Your task to perform on an android device: To read the book more comfortably on the Google Play Books app, I would like to change the viewing theme to white.
Image 0: 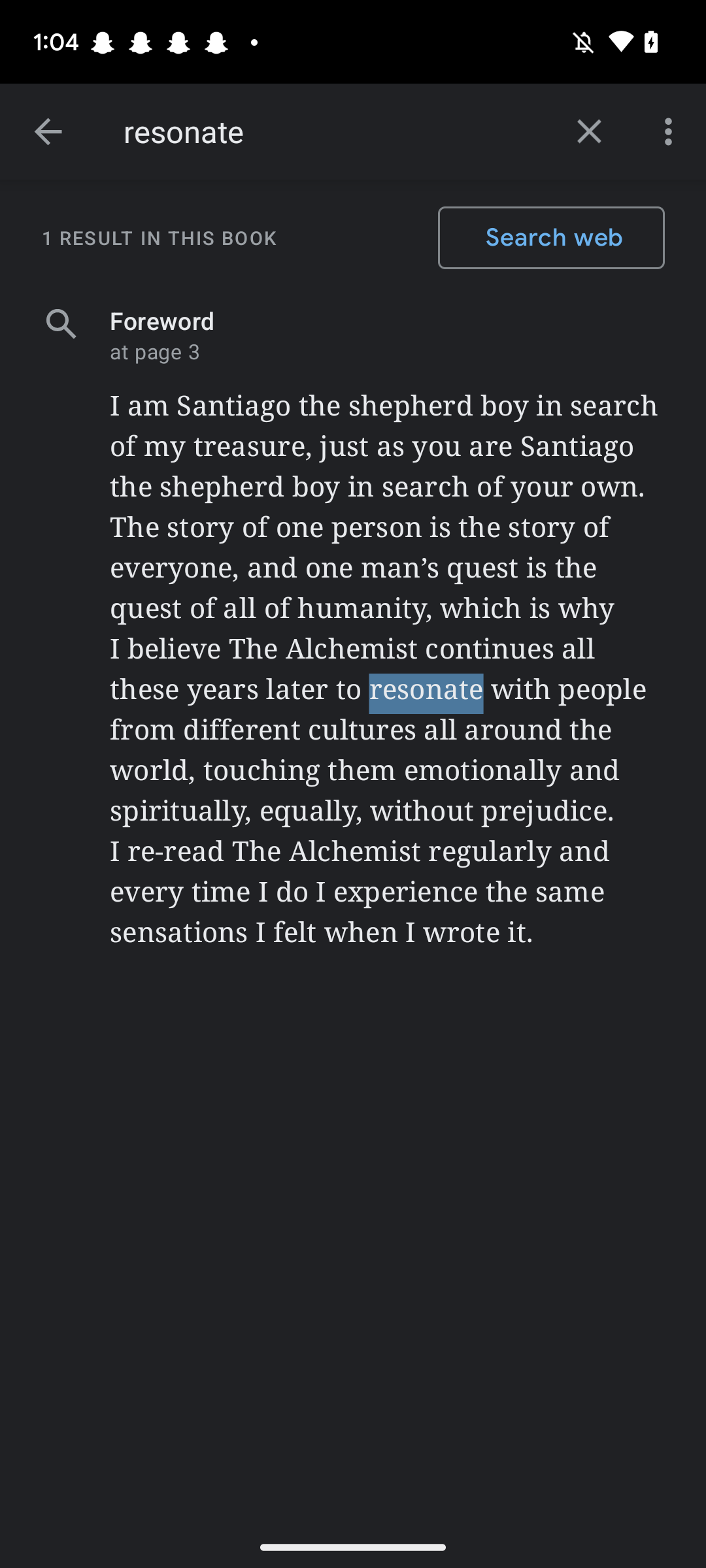
Go back to the previous page
Step 0: press back button
Image 1: 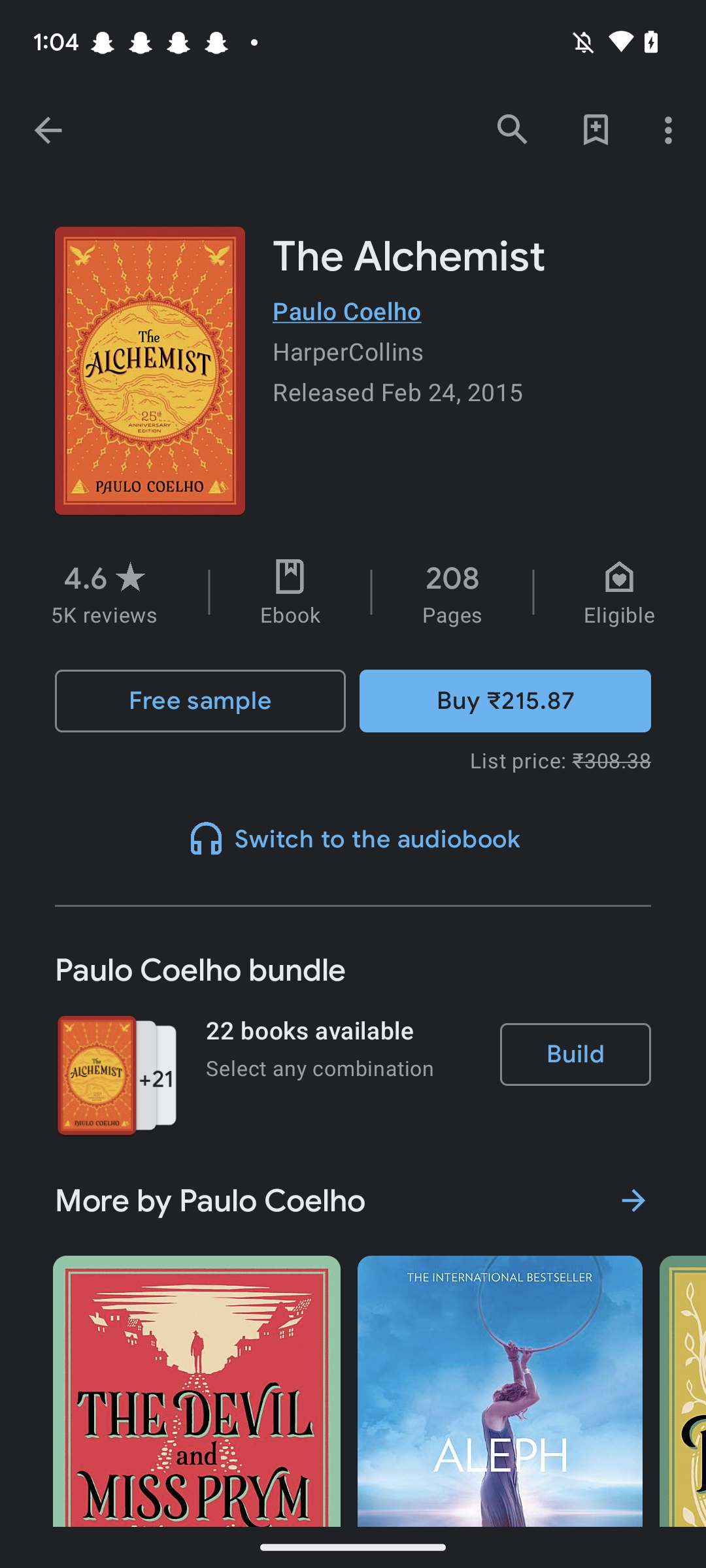
Click on the free sample
Step 1: click (200, 700)
Image 2: 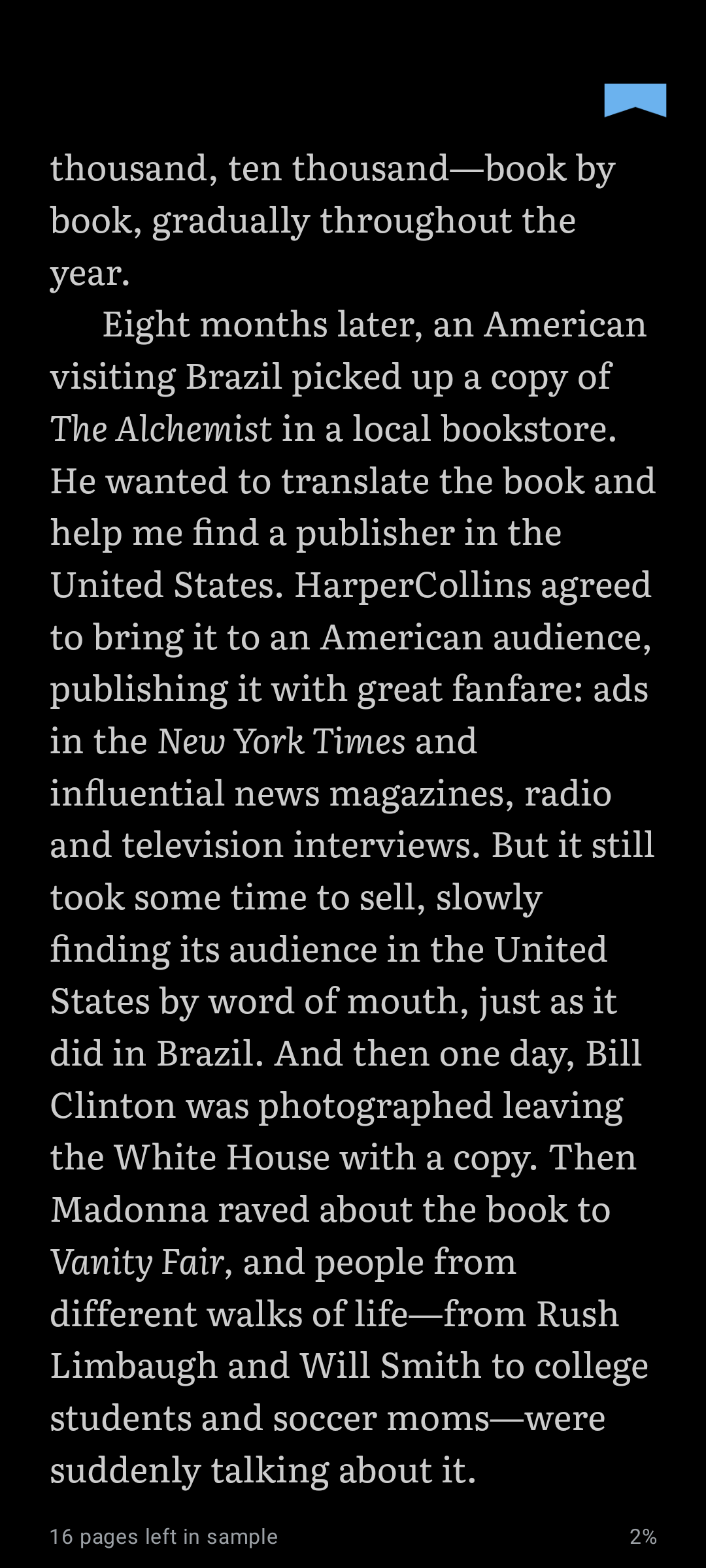
Click on the screen
Step 2: click (353, 825)
Image 3: 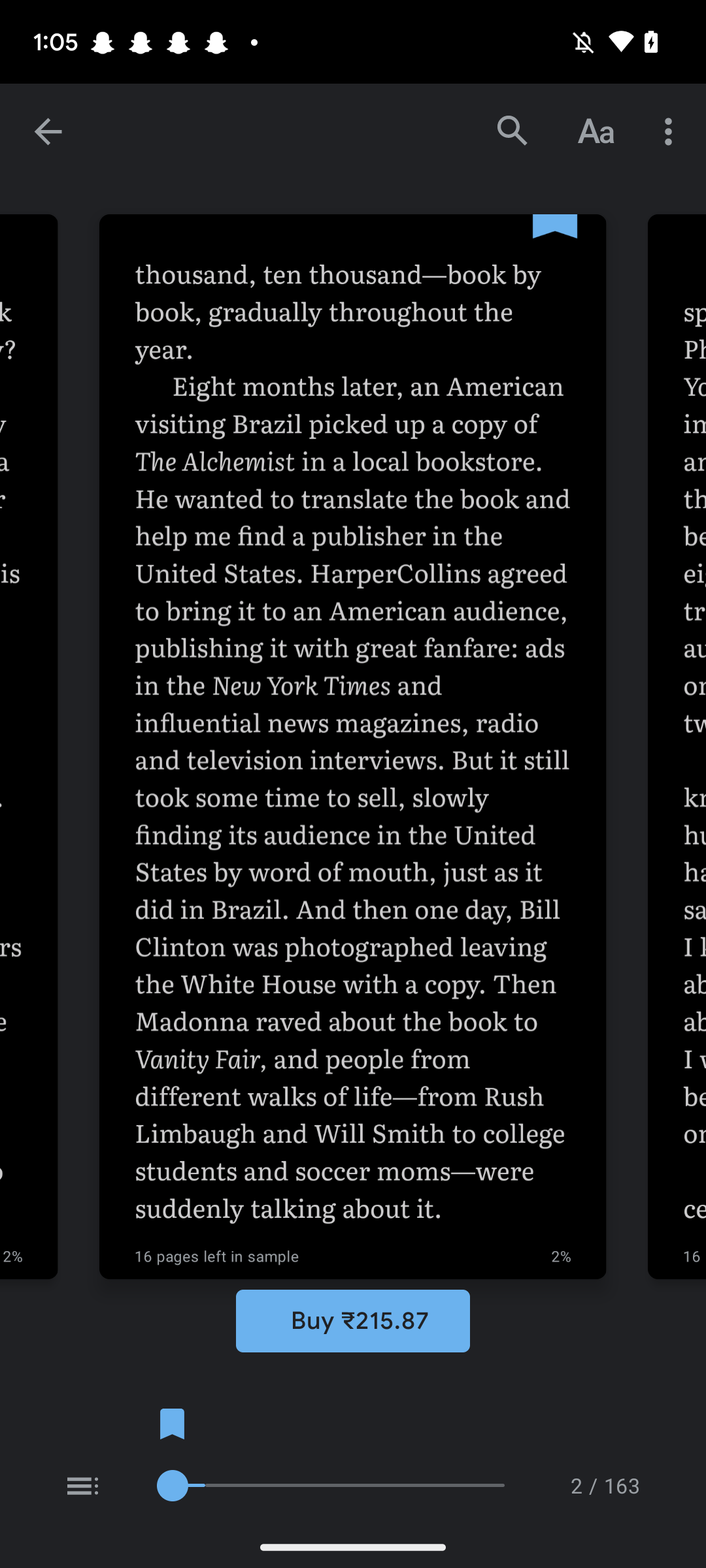
Click on the font icon
Step 3: click (596, 131)
Image 4: 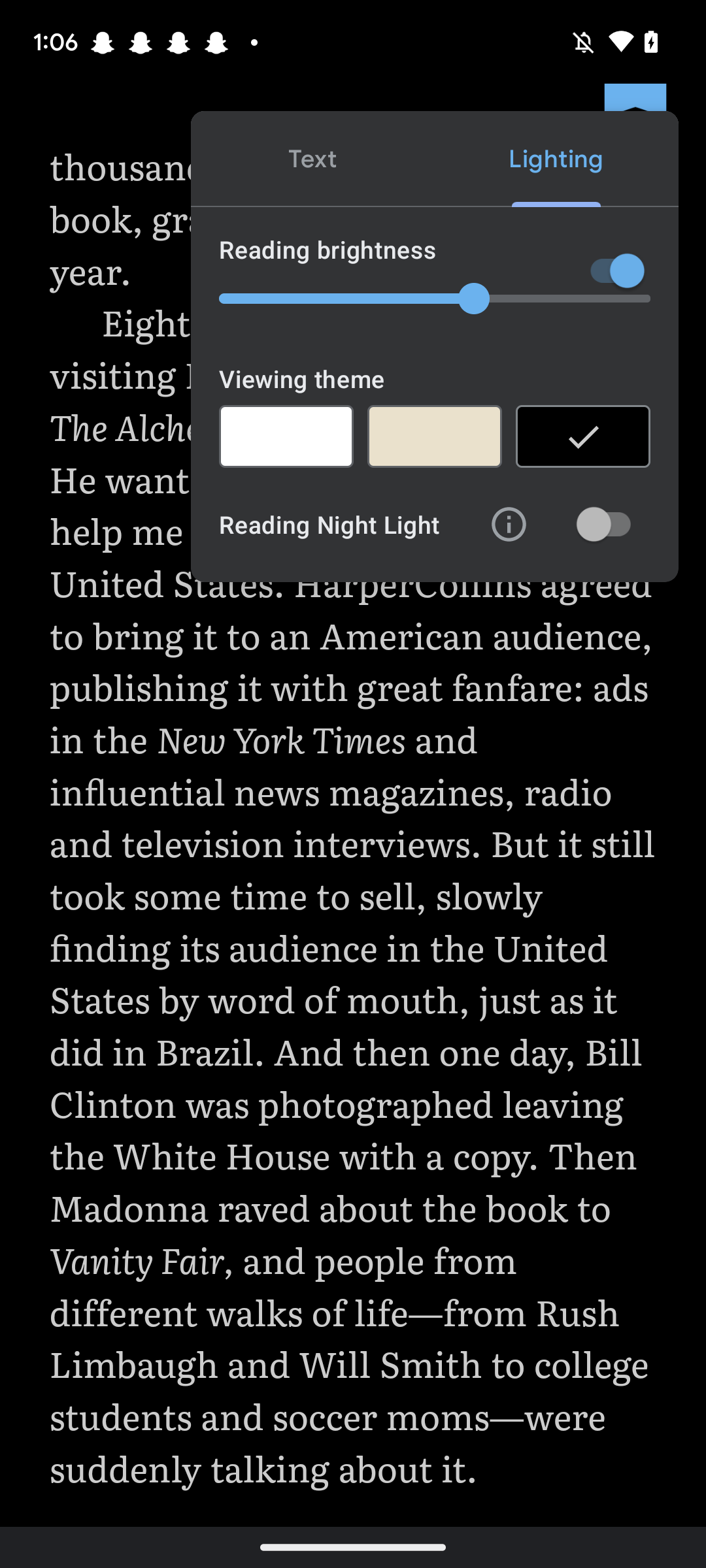
Select to the viewing theme white
Step 4: click (286, 436)